Your task to perform on an android device: I want to view the shoes so that I can choose which shoes are of good quality.
Image 0: 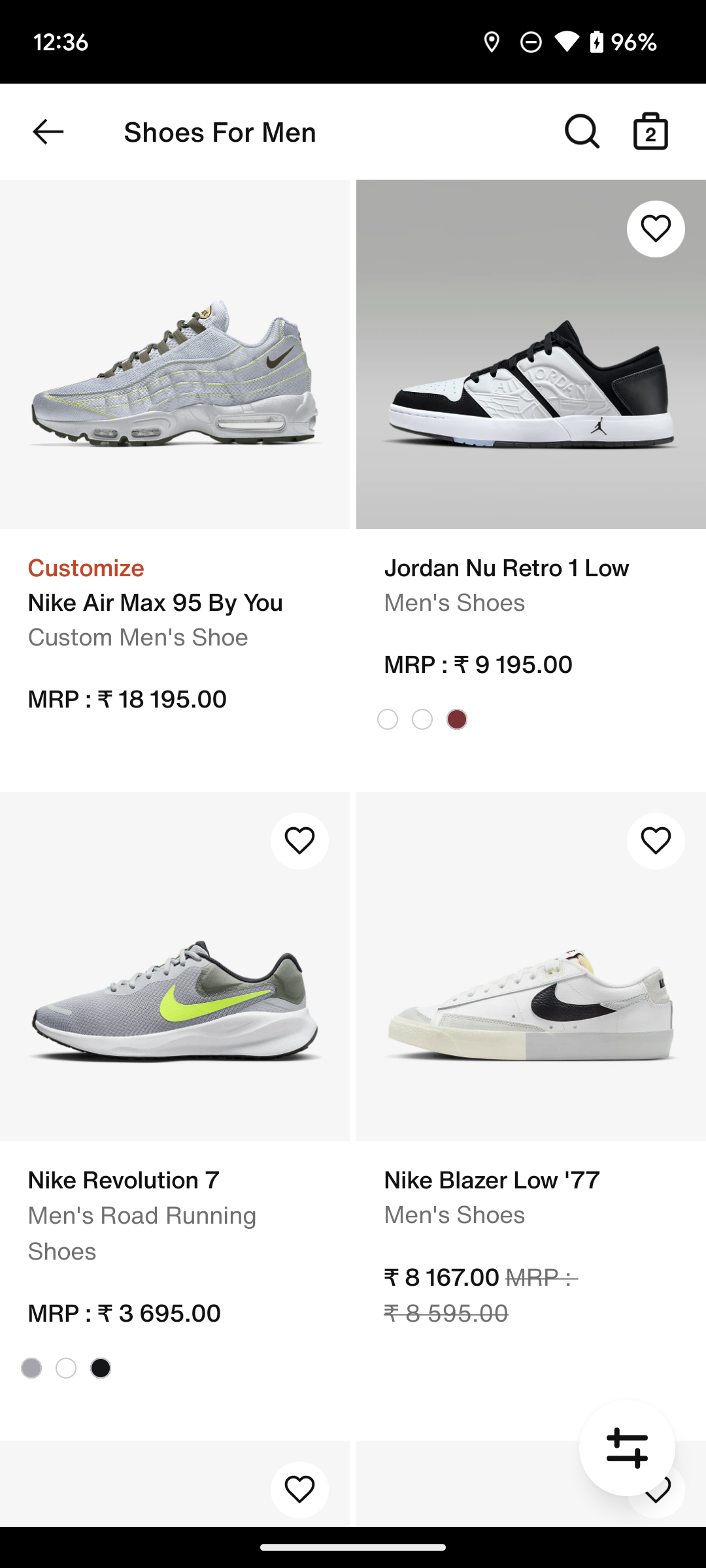
Click on the Nike Revolution 7 on the screen.
Step 0: click (174, 1115)
Image 1: 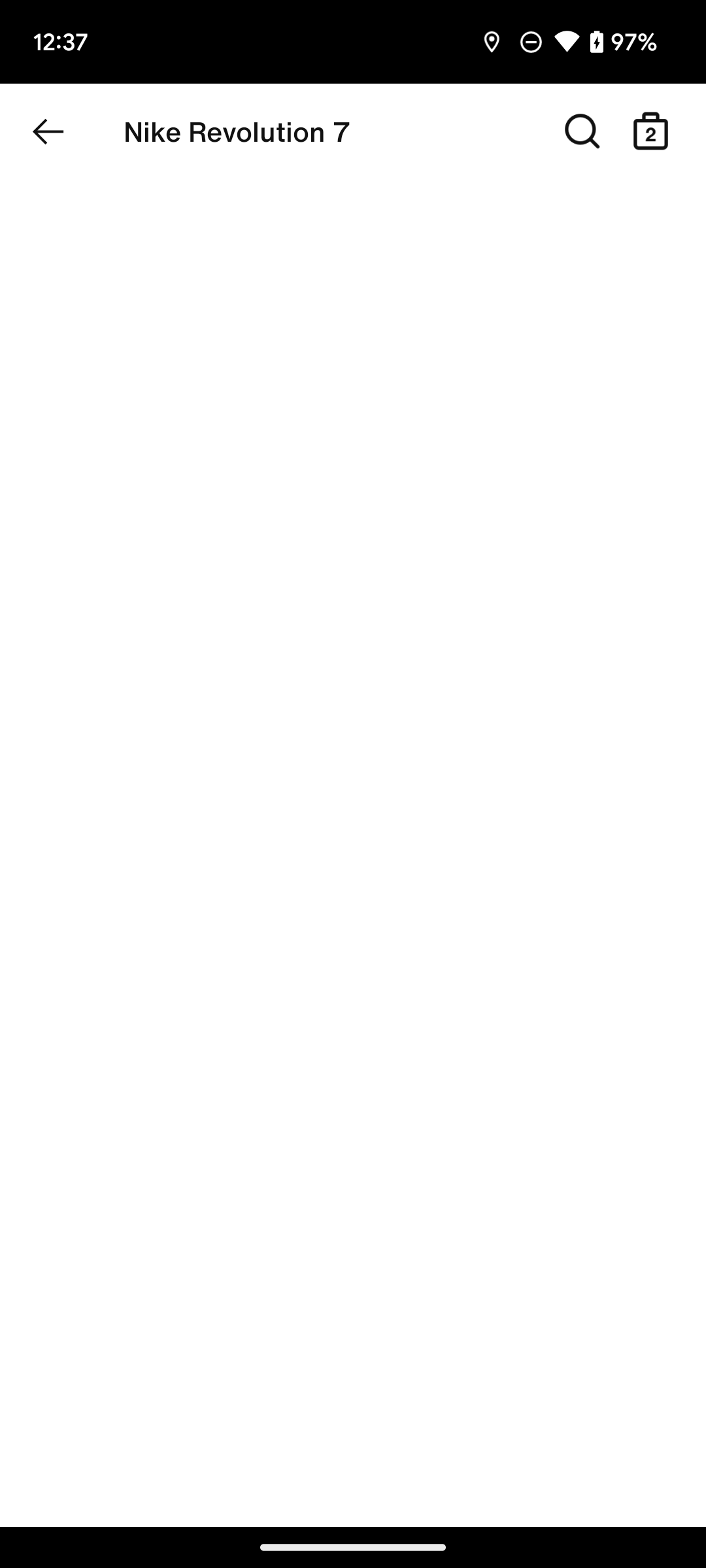
Click on the Nike Revolution 7 on the screen.
Step 1: wait
Image 2: 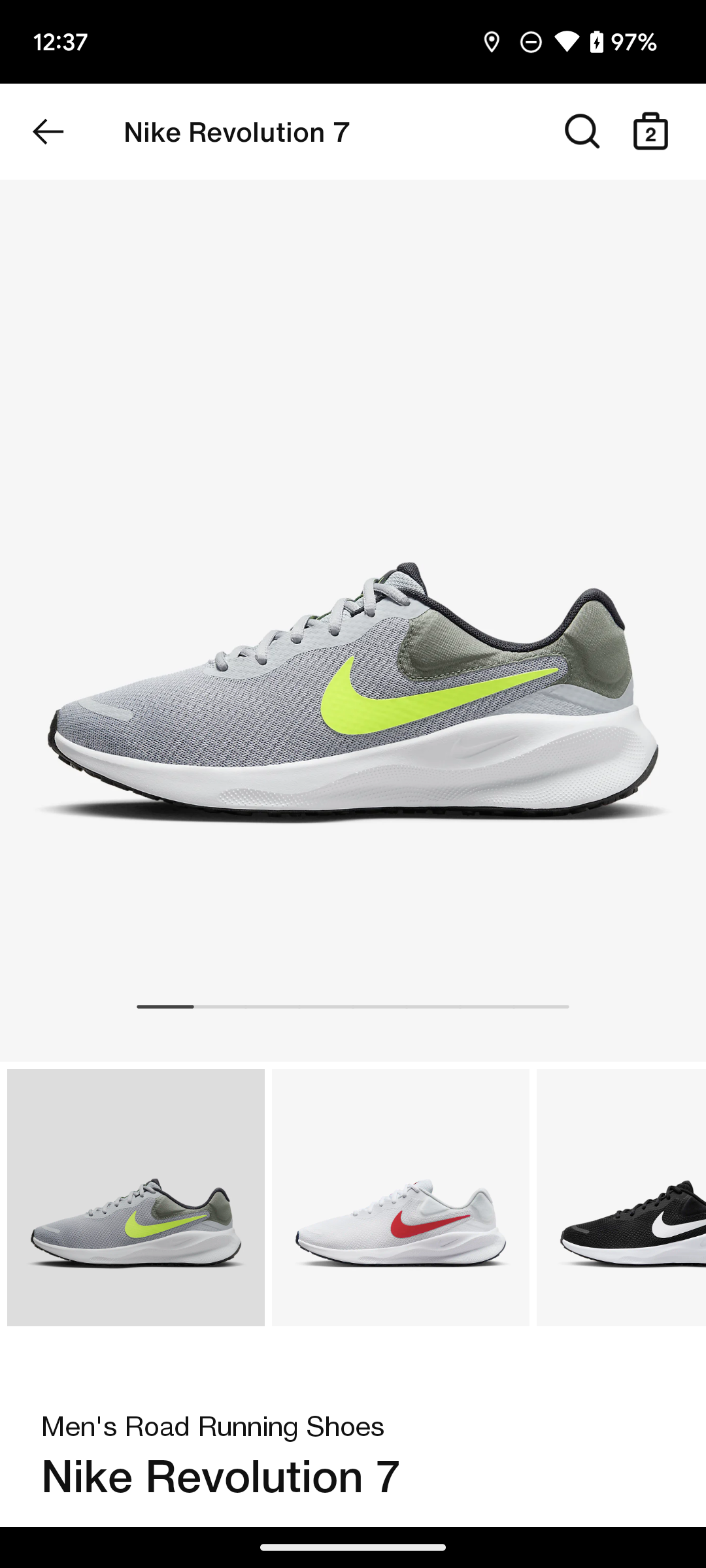
Swipe up on the screen.
Step 2: scroll down
Image 3: 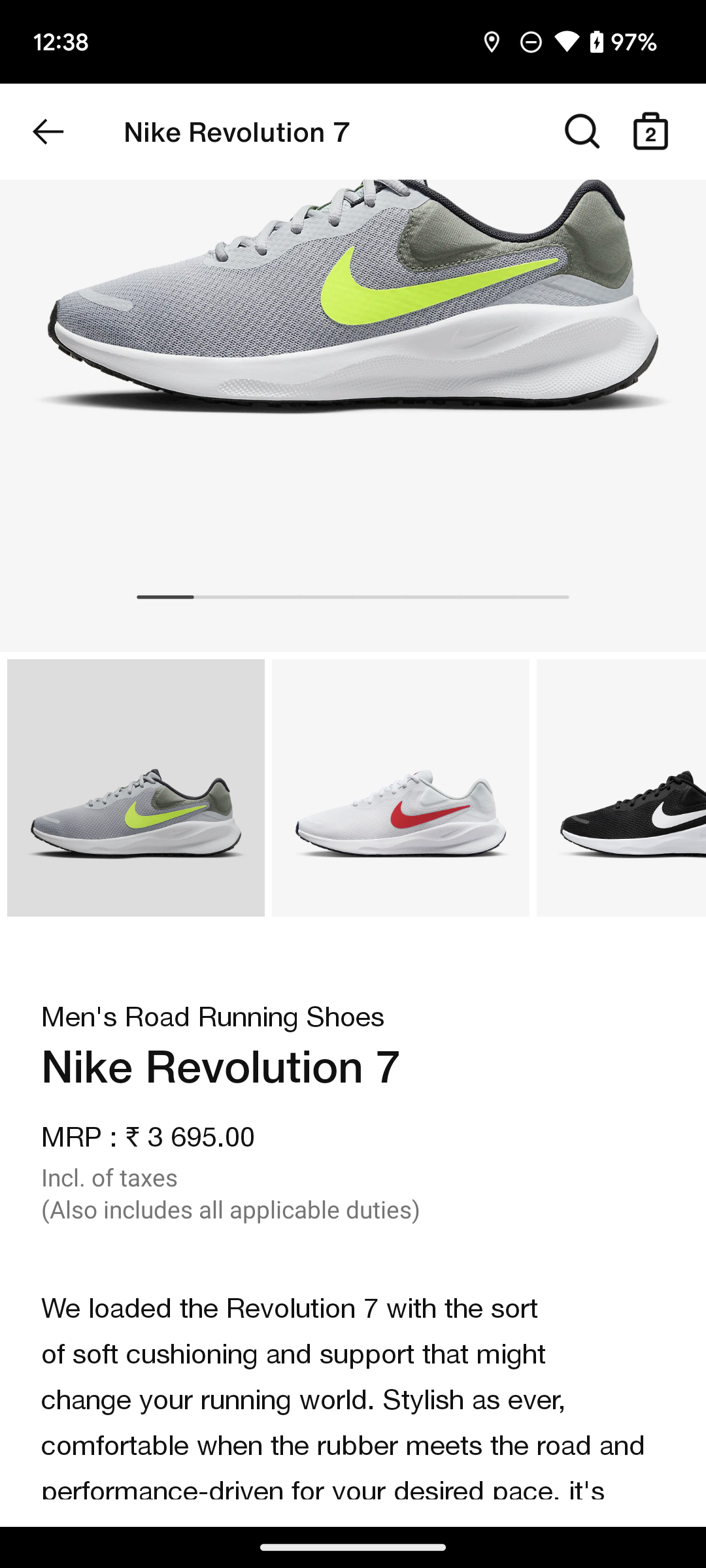
Swipe up on the screen.
Step 3: scroll down